Your task to perform on an android device: Open Weather & Radar app and check the weather for Leh, India.
Image 0: 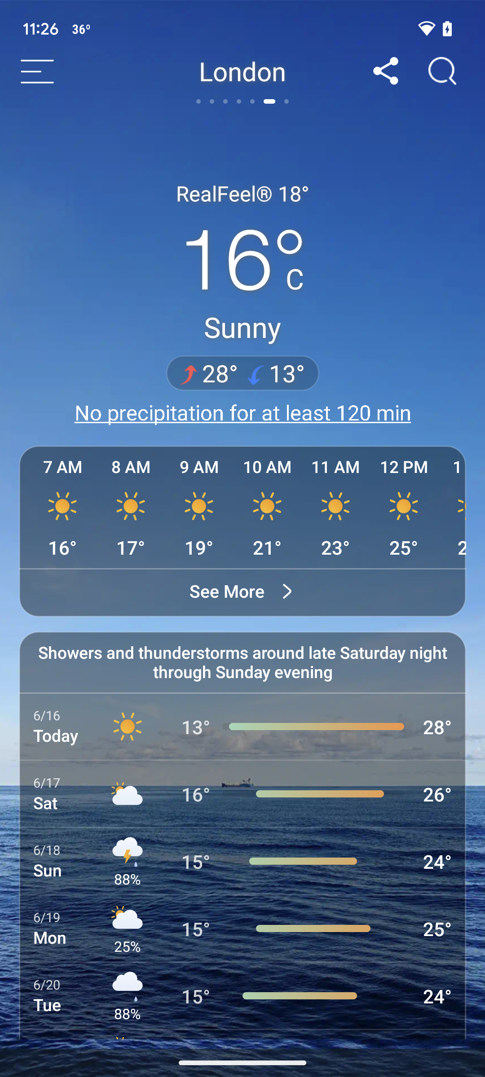
Open Weather & Radar app
Step 0: open app "Weather&Radar"
Image 1: 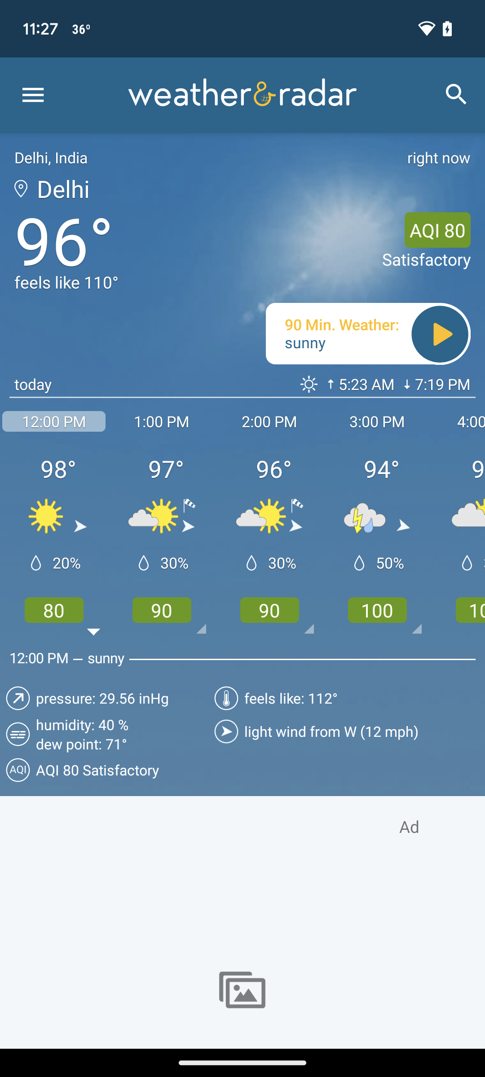
Click on the search icon at the top right corner of the screen
Step 1: click (456, 95)
Image 2: 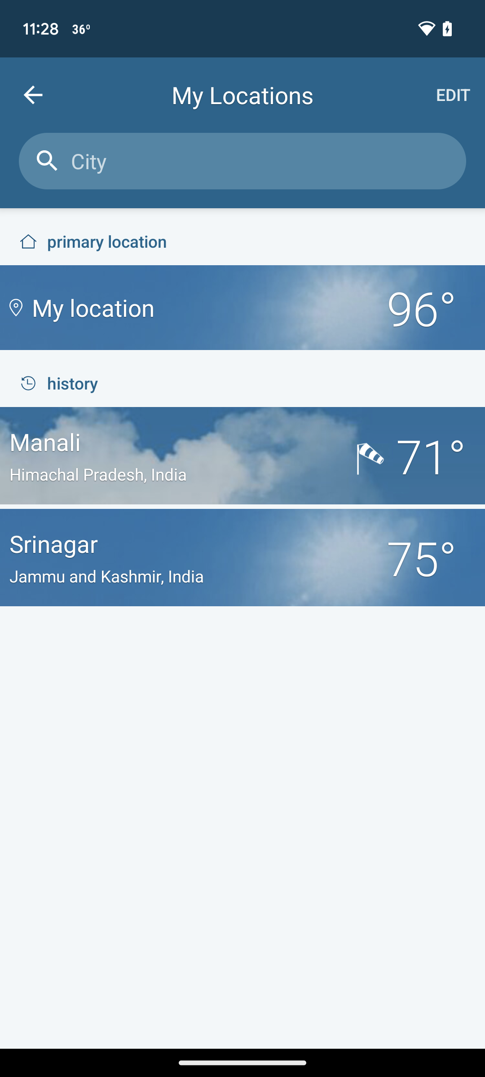
Click on the search bar at the top of the screen
Step 2: click (242, 161)
Image 3: 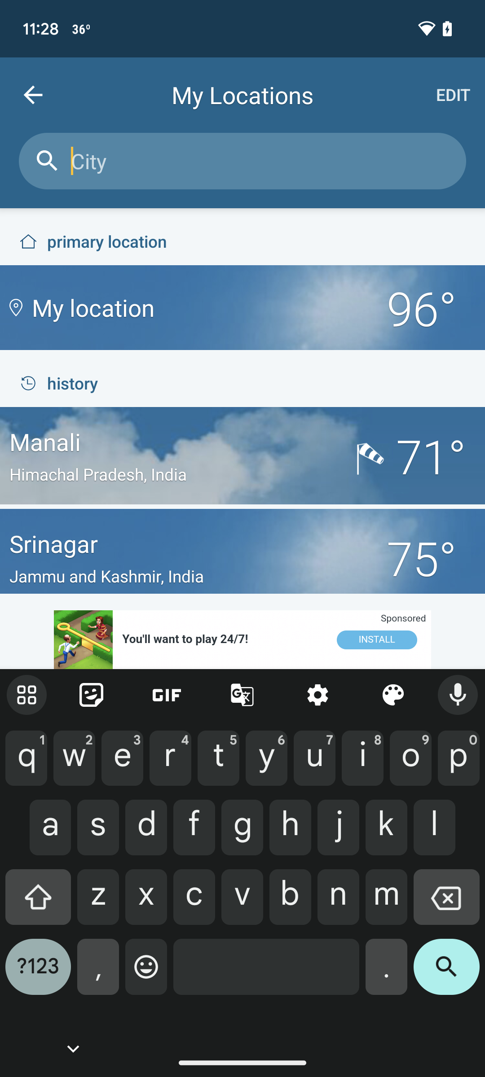
Enter the text "Leh, India"
Step 3: type "Leh, India"
Image 4: 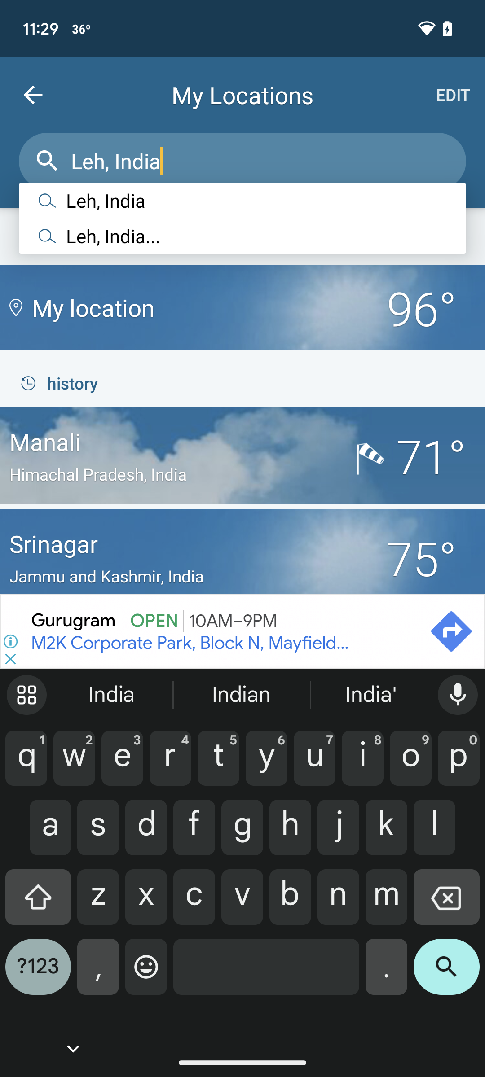
Click on the first suggested result
Step 4: click (242, 200)